Your task to perform on an android device: Filter the search for smart locks by the brand Qubo on the Amazon app.
Image 0: 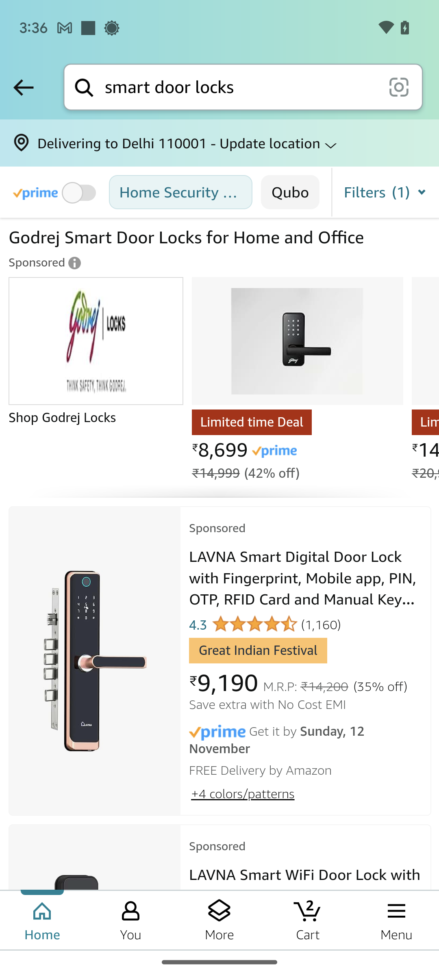
Click on the filters tab at the top-right of the screen.
Step 0: click (385, 192)
Image 1: 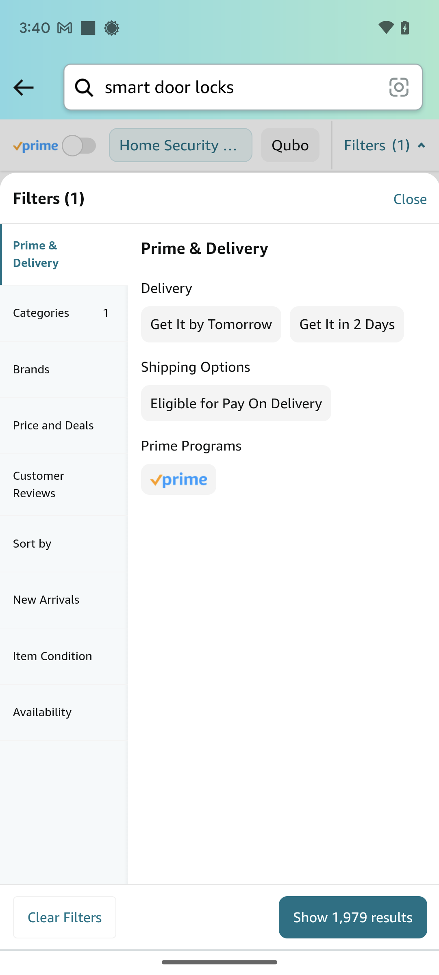
Click on the Brands tab.
Step 1: click (64, 369)
Image 2: 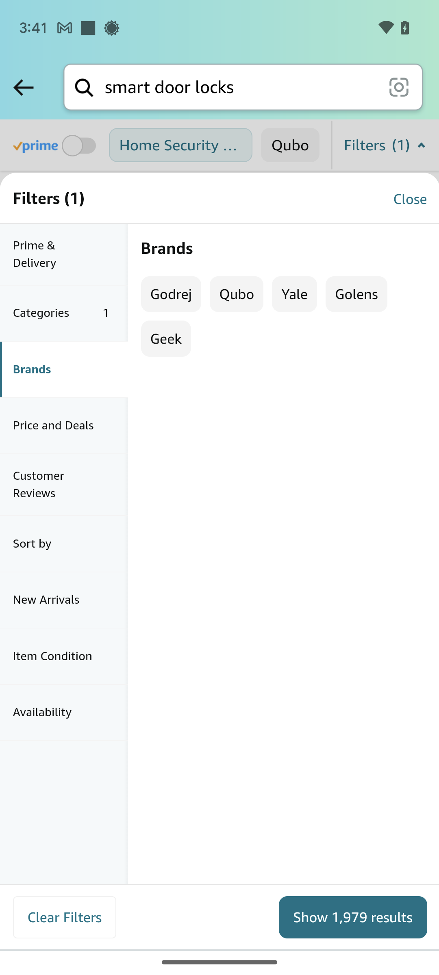
Select the brand: Qubo.
Step 2: click (237, 293)
Image 3: 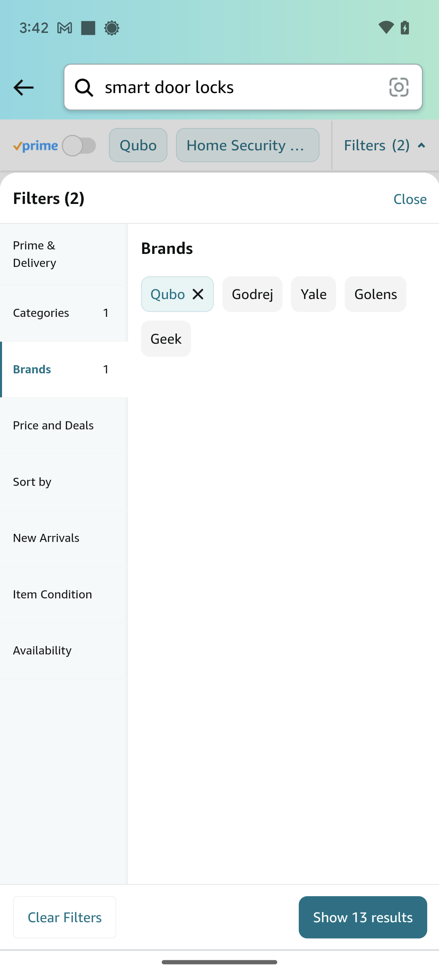
Click on the Show 13 results tab at the bottom-right of the screen. 
Step 3: click (363, 916)